Your task to perform on an android device: Open Oxford dictionary app & search the word flabbergasted
Image 0: 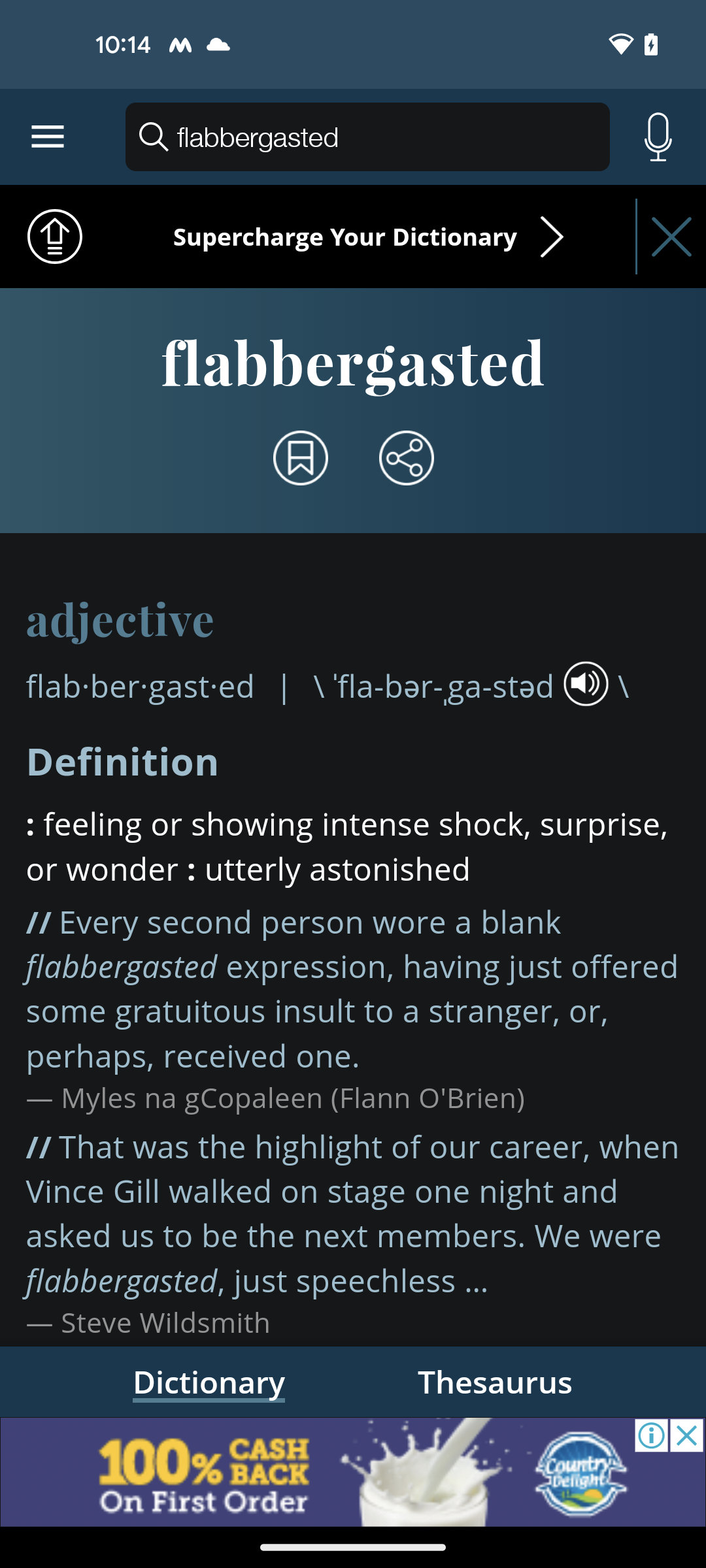
open Oxford Dictionary app
Step 0: open app "Dictionary"
Image 1: 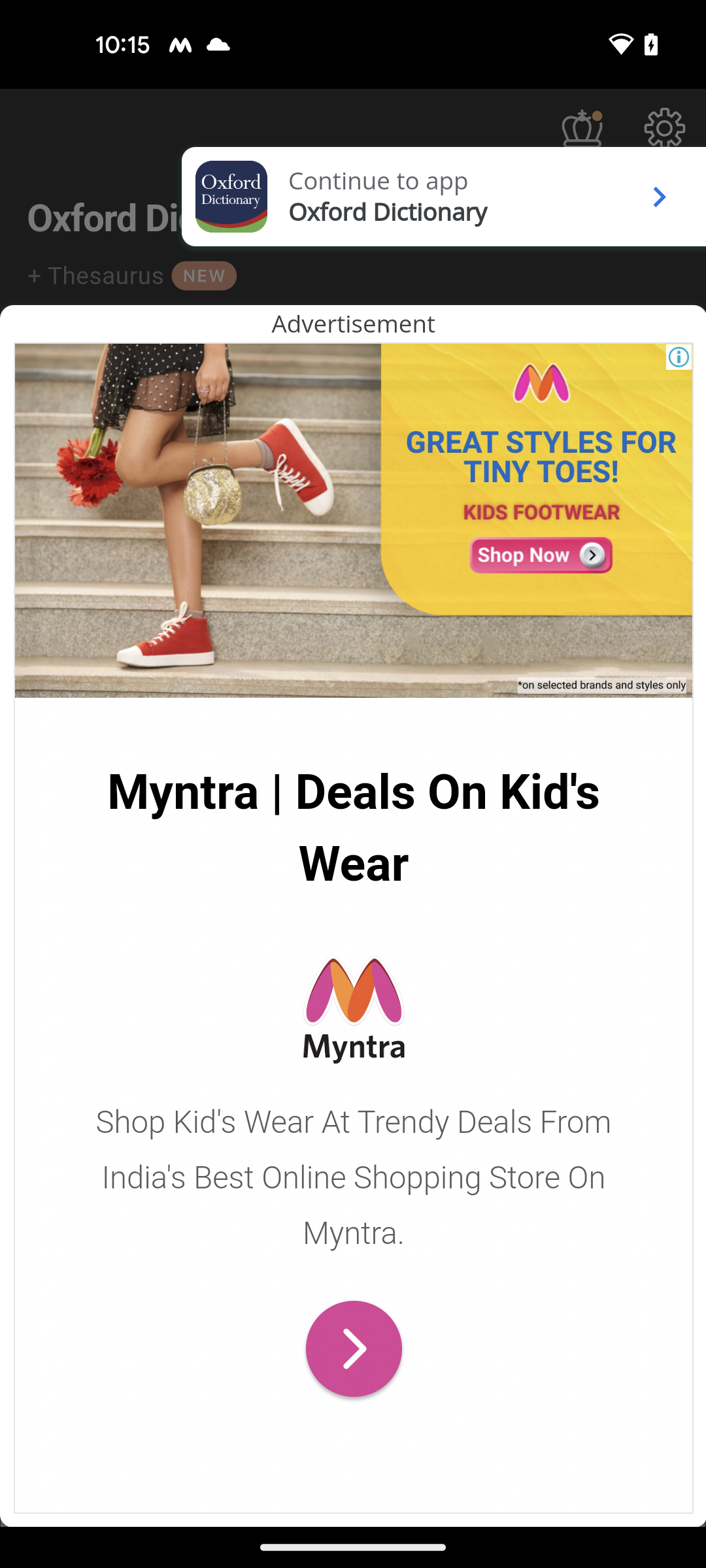
click on arrow key at the top right corner of the screen
Step 1: click (650, 201)
Image 2: 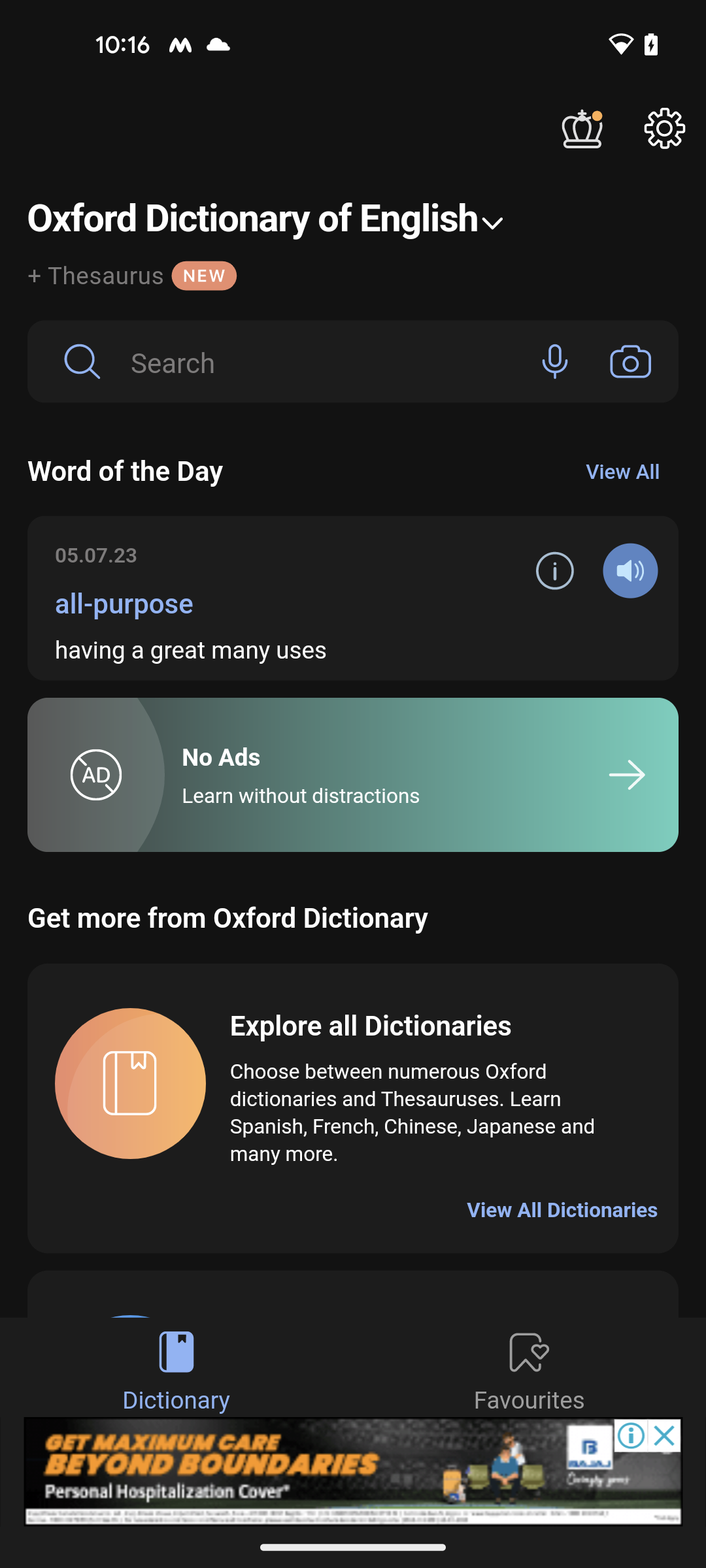
click on search bar at the top of the screen
Step 2: click (333, 361)
Image 3: 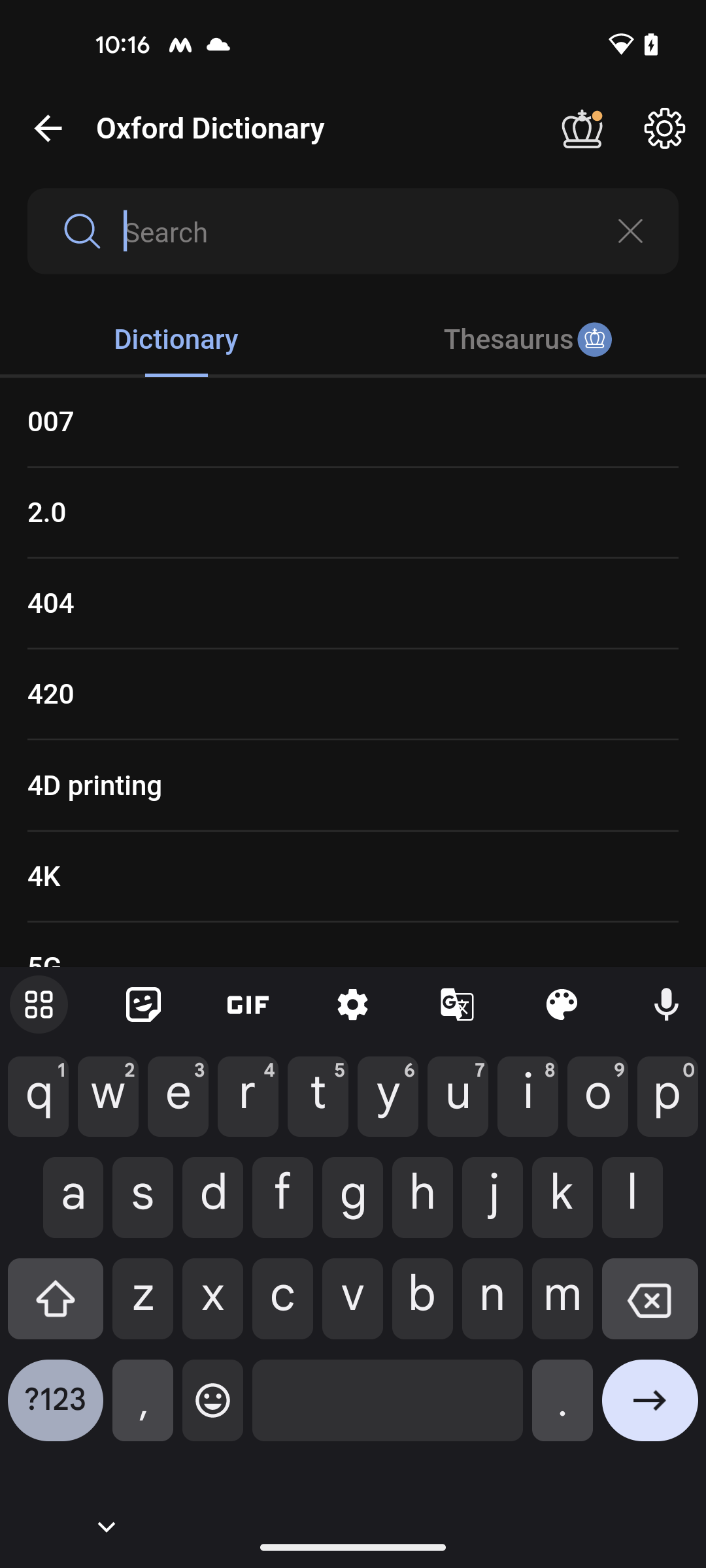
enter the word flabbergasted
Step 3: type "flabbergasted"
Image 4: 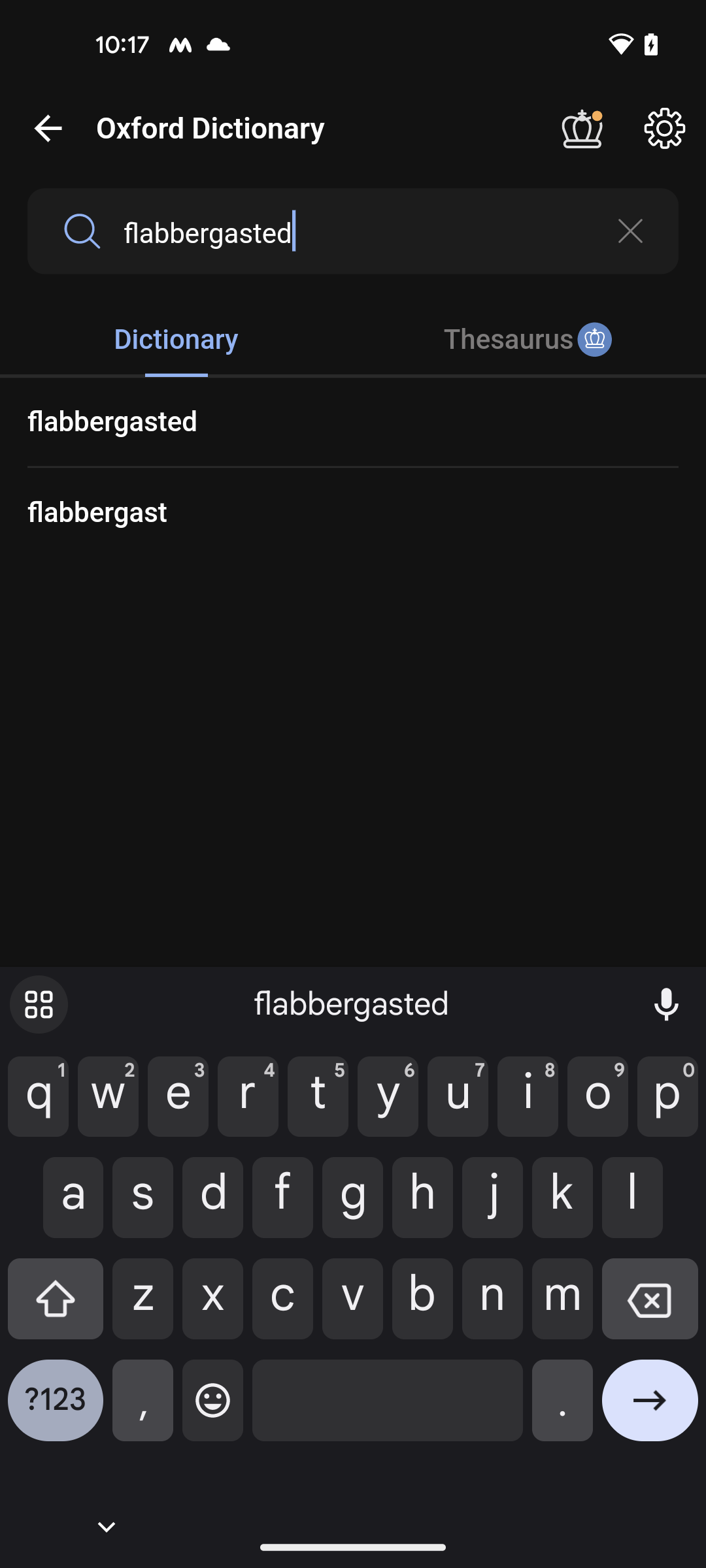
click on the go arrow icon at the bottom right corner of the screen
Step 4: click (650, 1410)